Your task to perform on an android device: Due to heavy rainfall, the  flower show dates have been  changed to October 7th, 2023 at 1:30 PM.
Image 0: 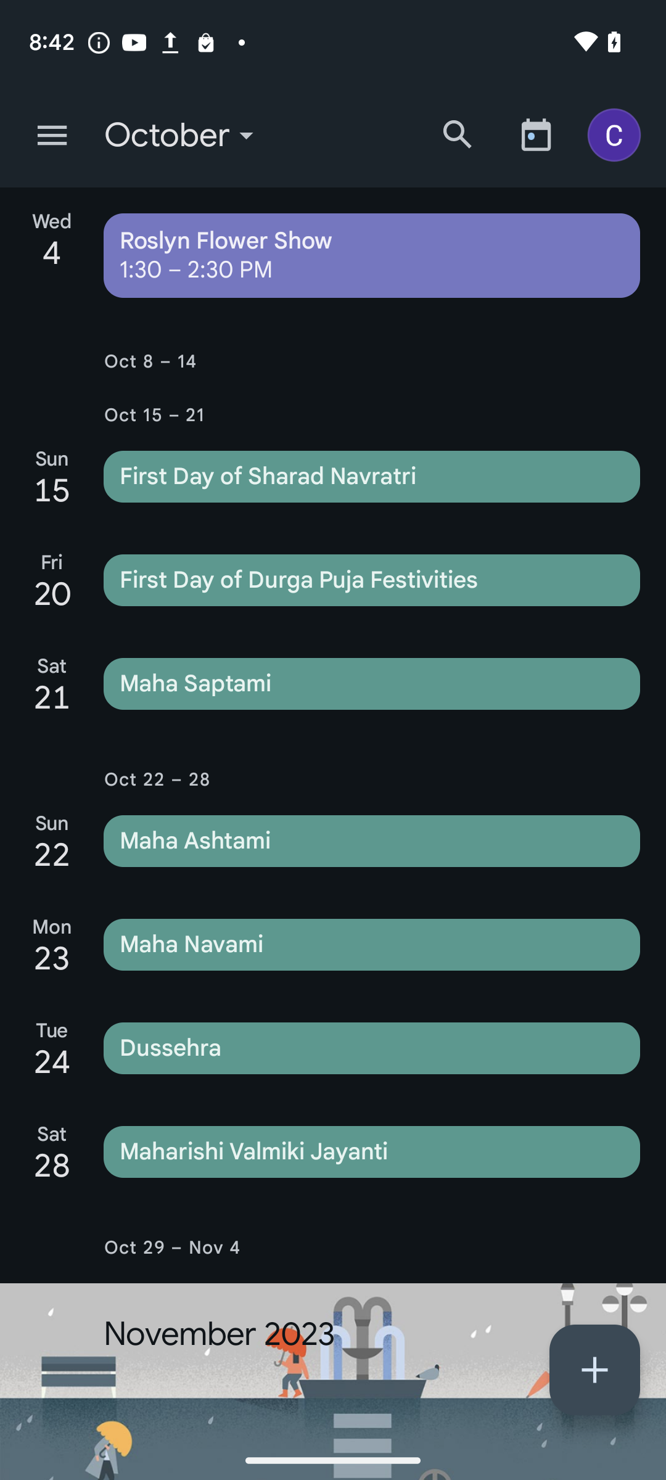
Click on the Roslyn Flower Show event
Step 0: click (372, 255)
Image 1: 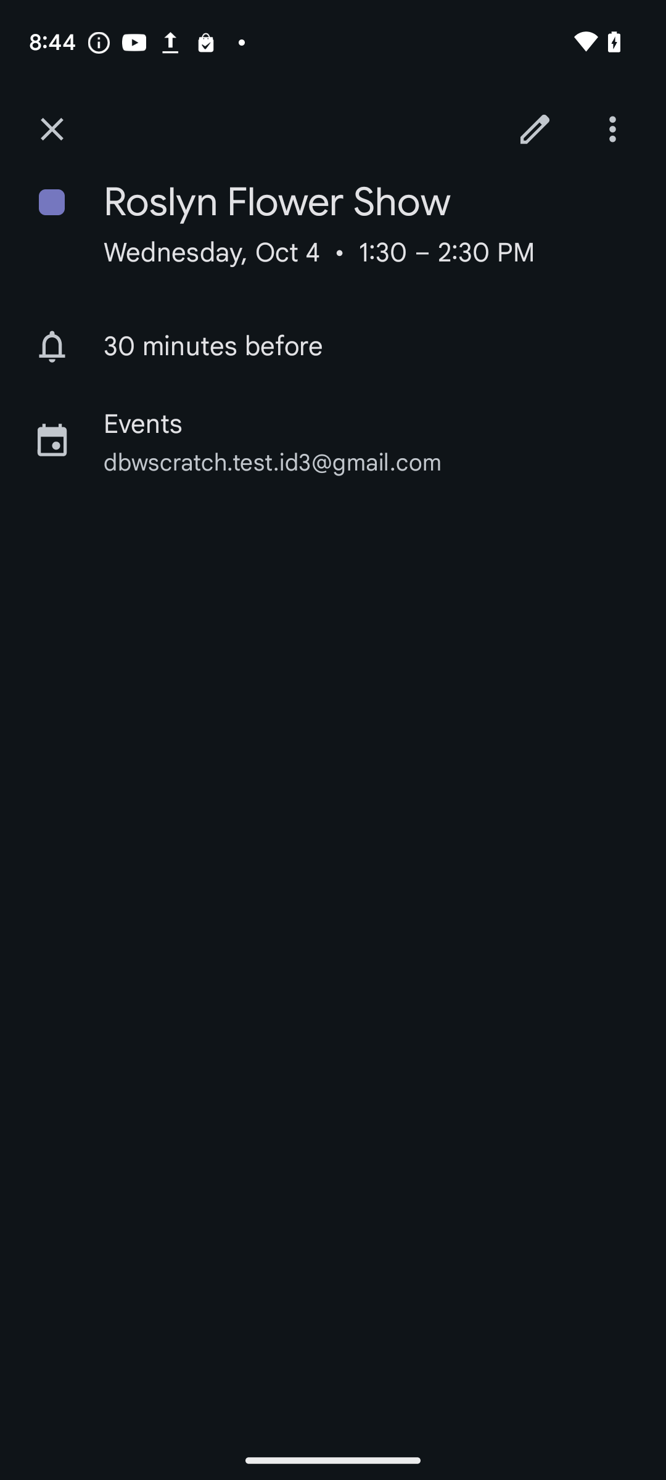
Click on the edit button.
Step 1: click (535, 129)
Image 3: 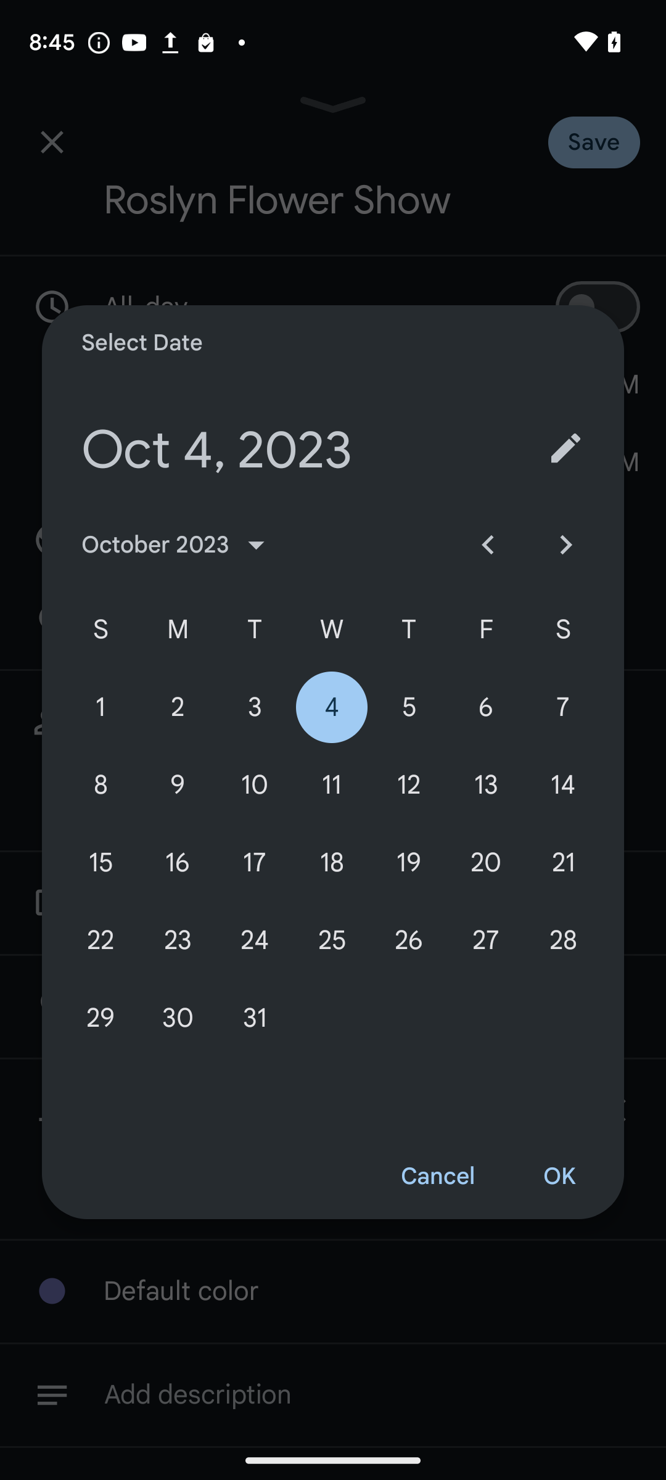
Select the start date as 7 October
Step 3: click (562, 707)
Image 4: 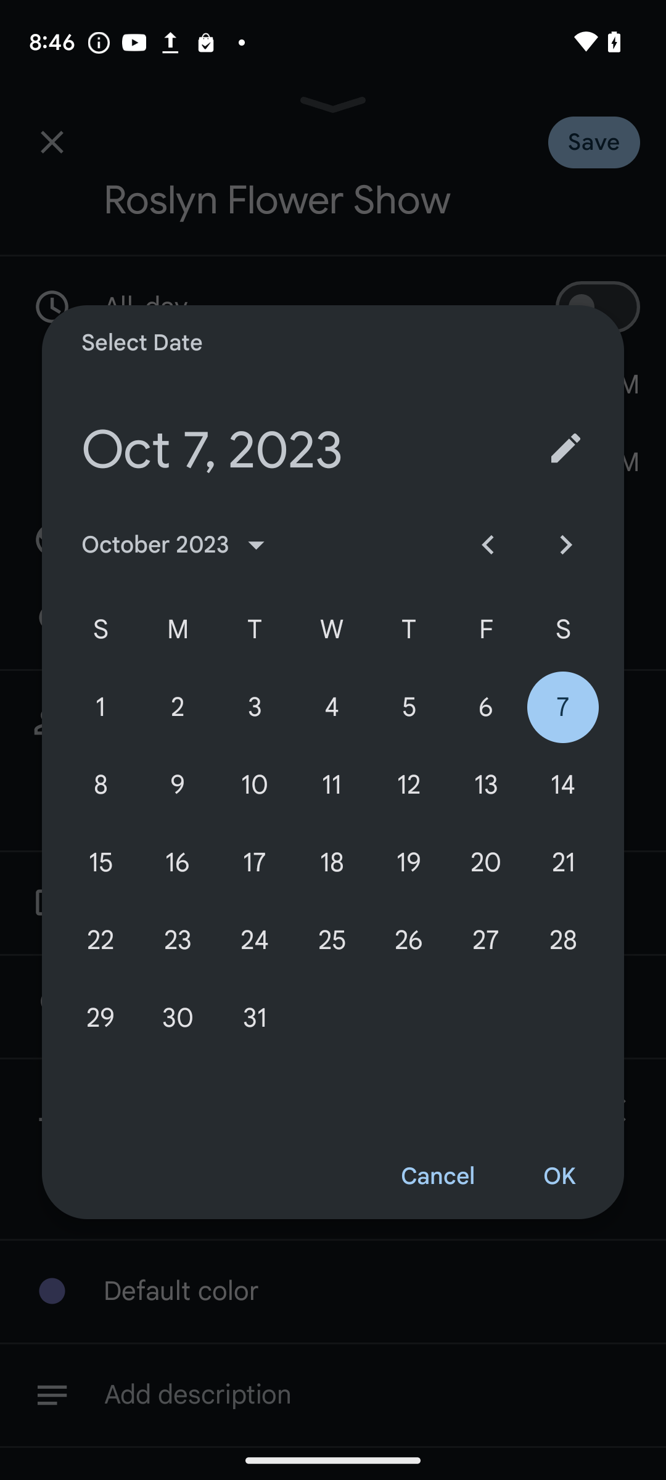
Click on the ok button
Step 4: click (559, 1177)